Your task to perform on an android device: In Redfin App ,Search the residential apartments in San Antonio.
Image 0: 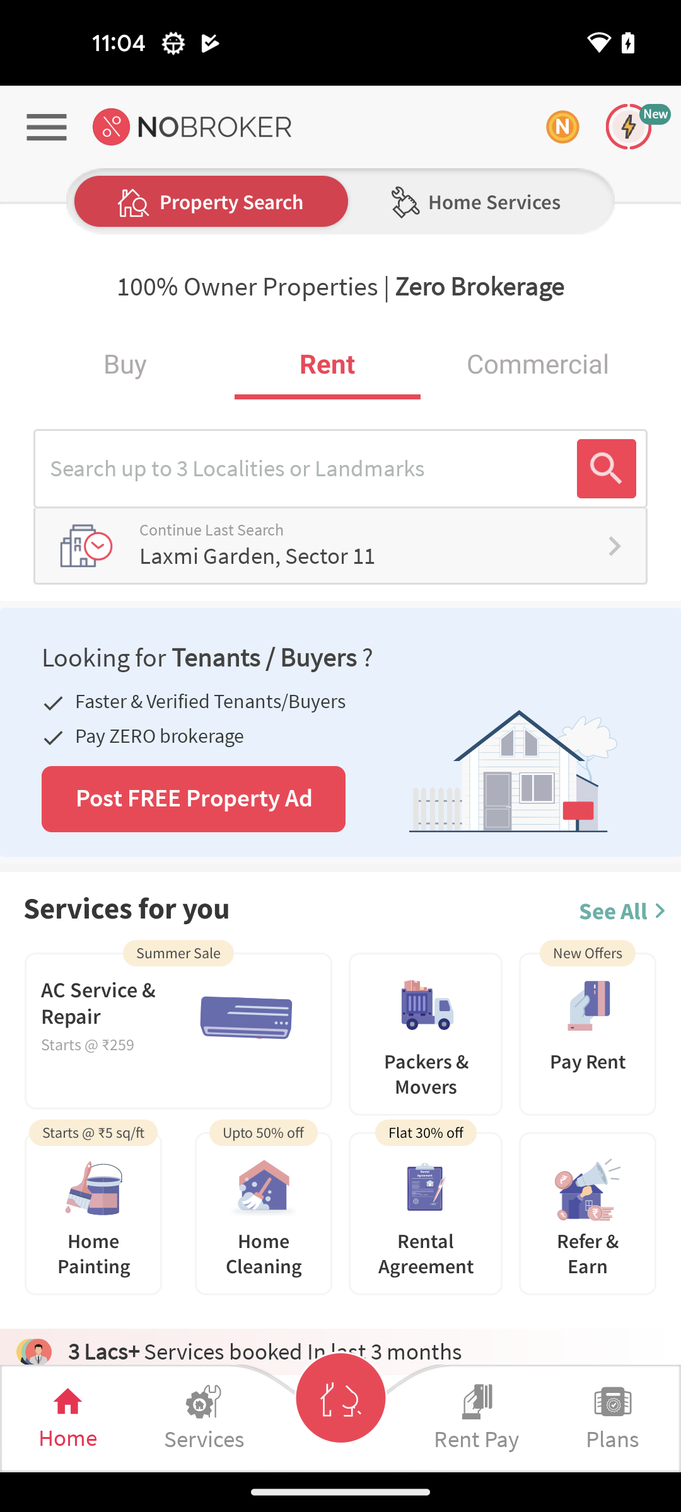
Open the Redfin App
Step 0: open app "Redfin"
Image 1: 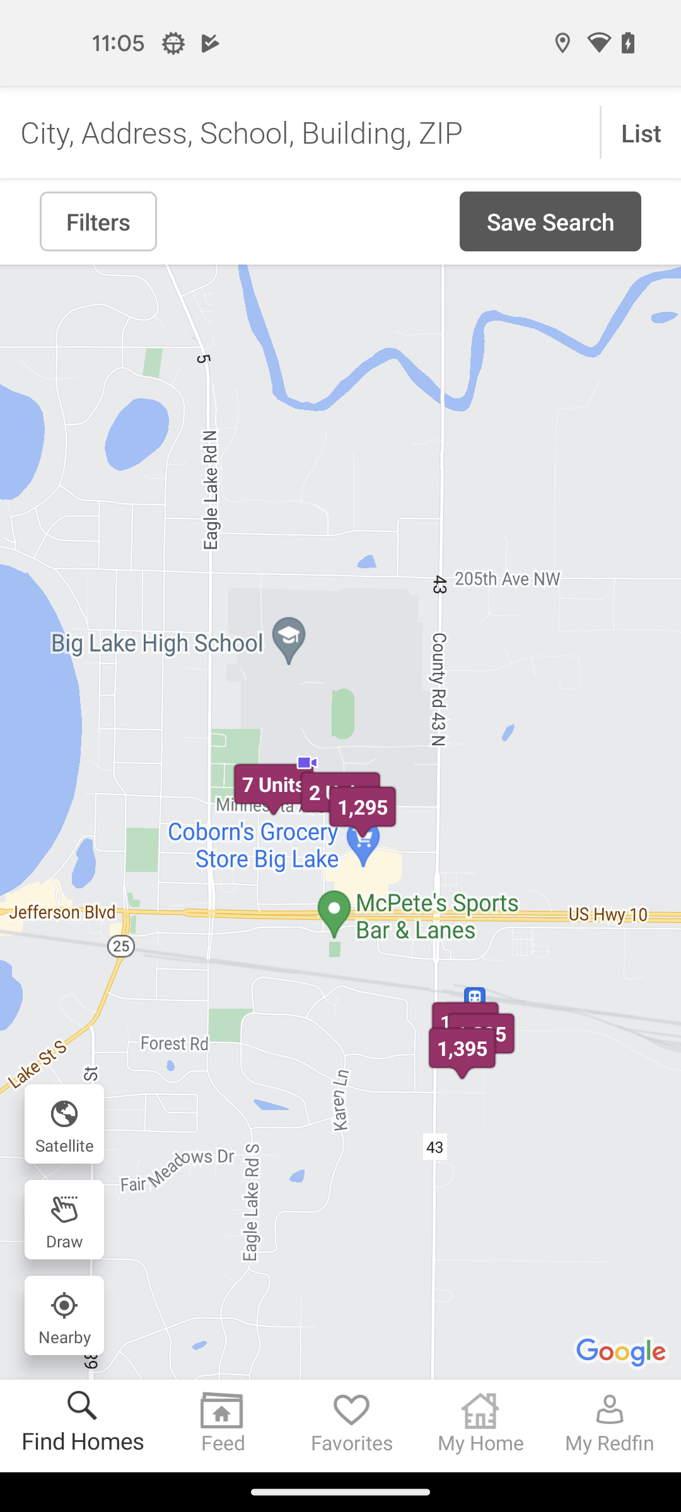
Go to the search bar at the top of the screen
Step 1: click (306, 132)
Image 3: 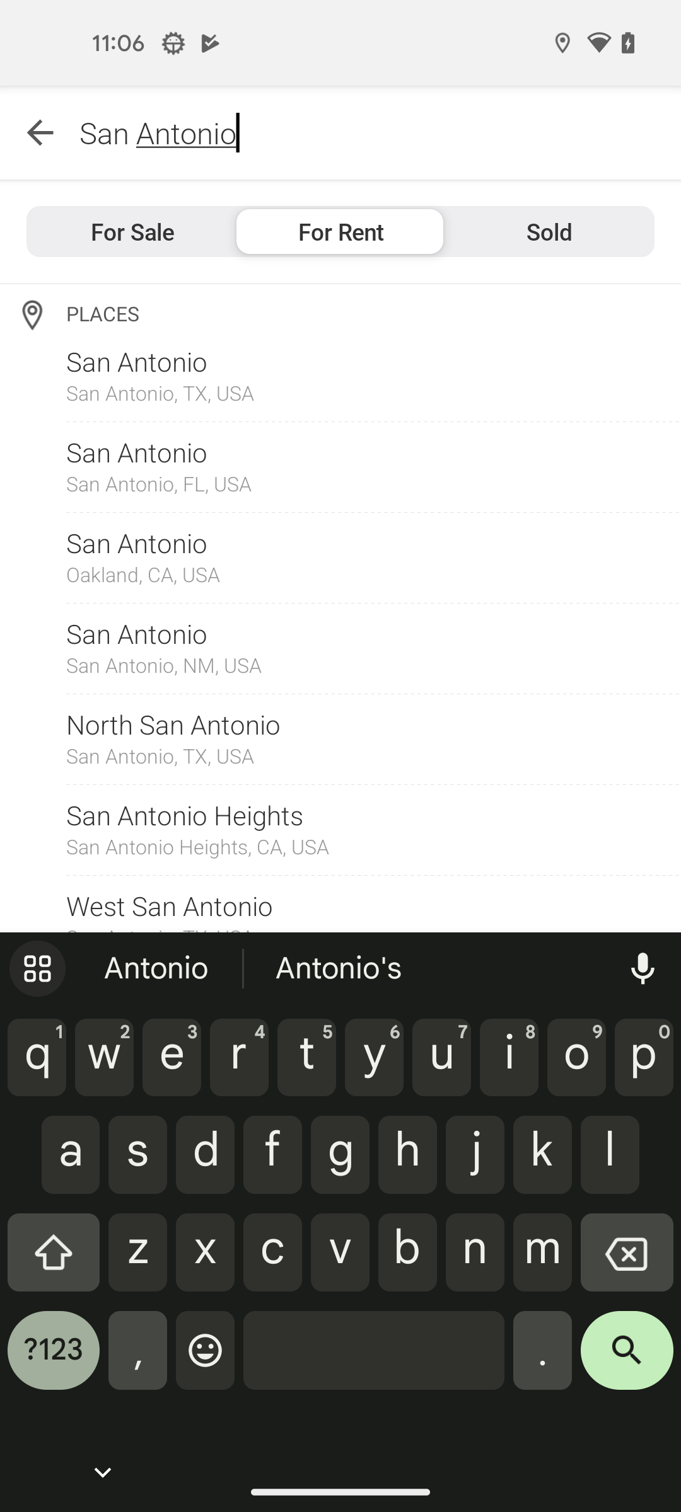
Click on the search icon at the bottom right corner
Step 3: click (627, 1360)
Image 4: 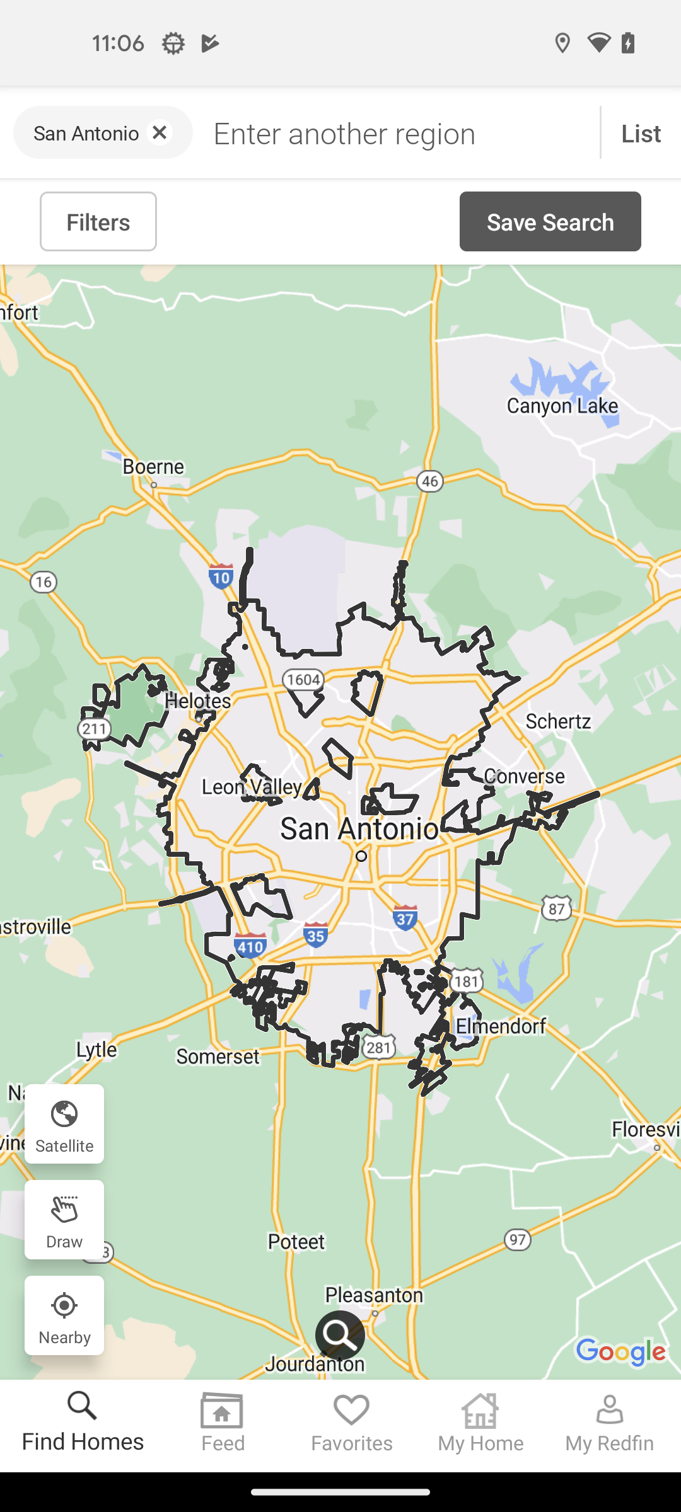
Go to the search bar of the App
Step 4: click (403, 133)
Image 5: 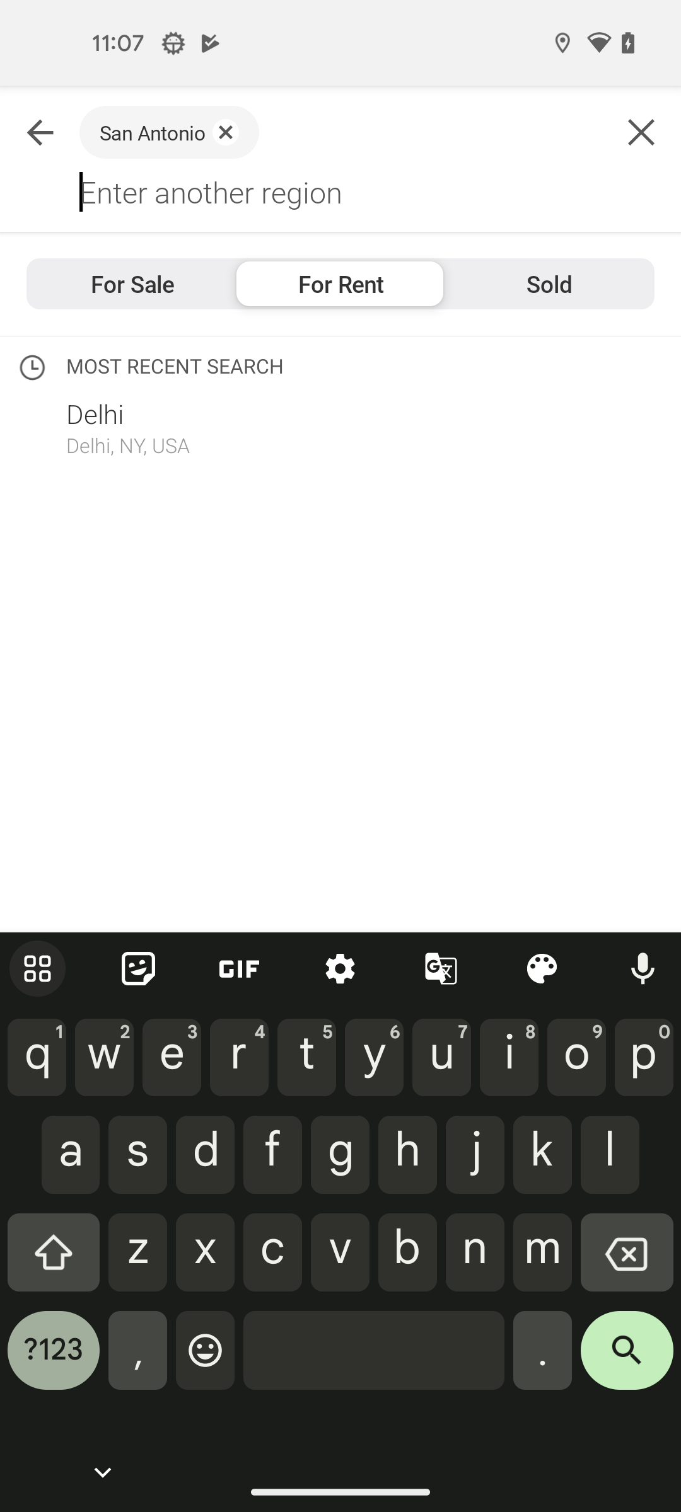
Search for residential Apartment in search bar .
Step 5: type "Residential Apartment"
Image 6: 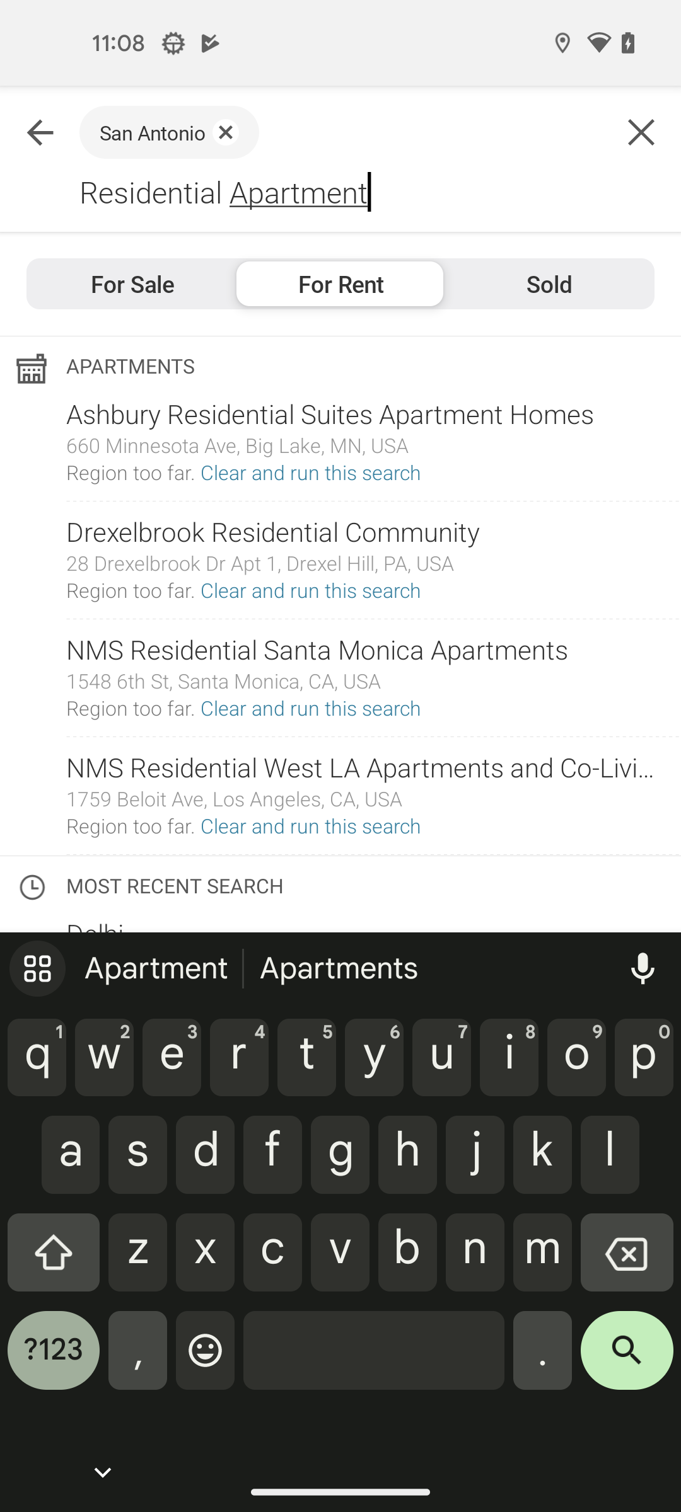
Search for residential Apartment in search bar .
Step 6: type "Residential Apartment"
Image 7: 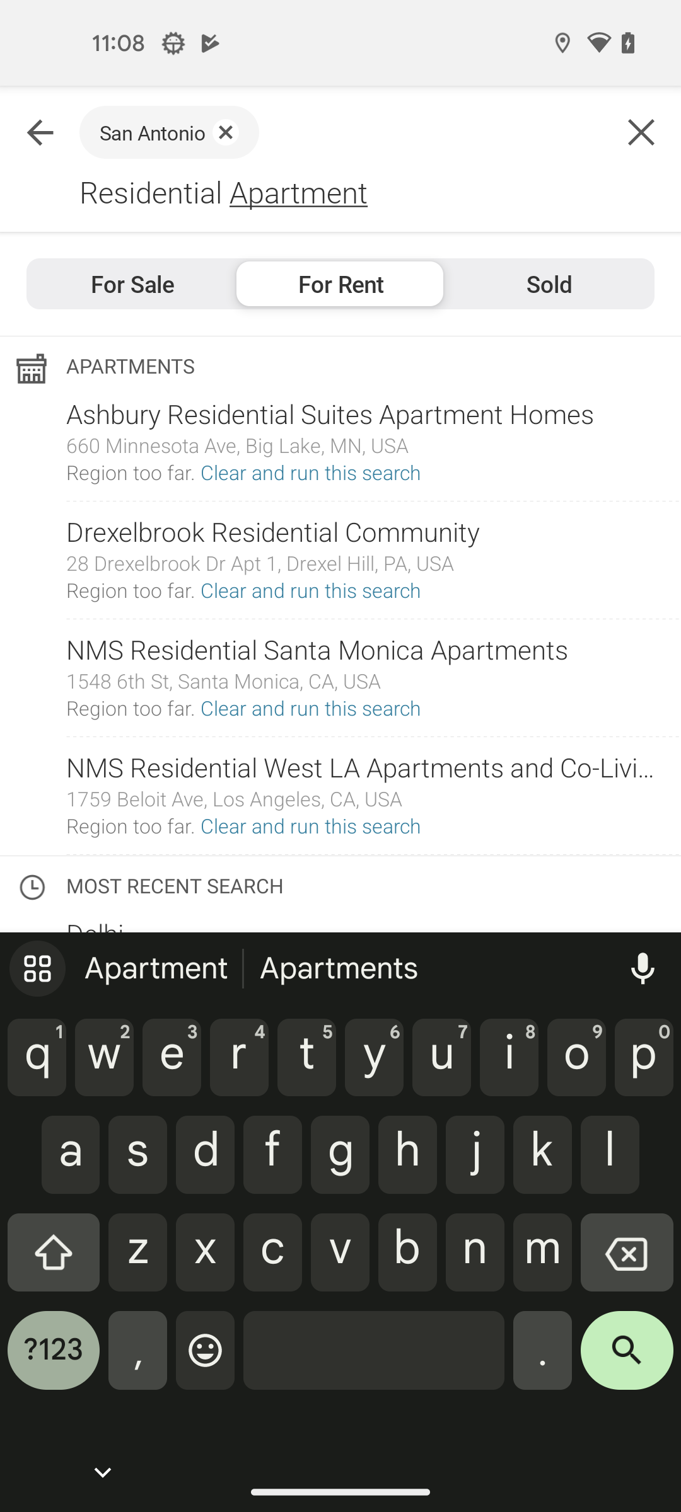
Click on the search icon at the bottom right corner
Step 7: click (627, 1360)
Image 8: 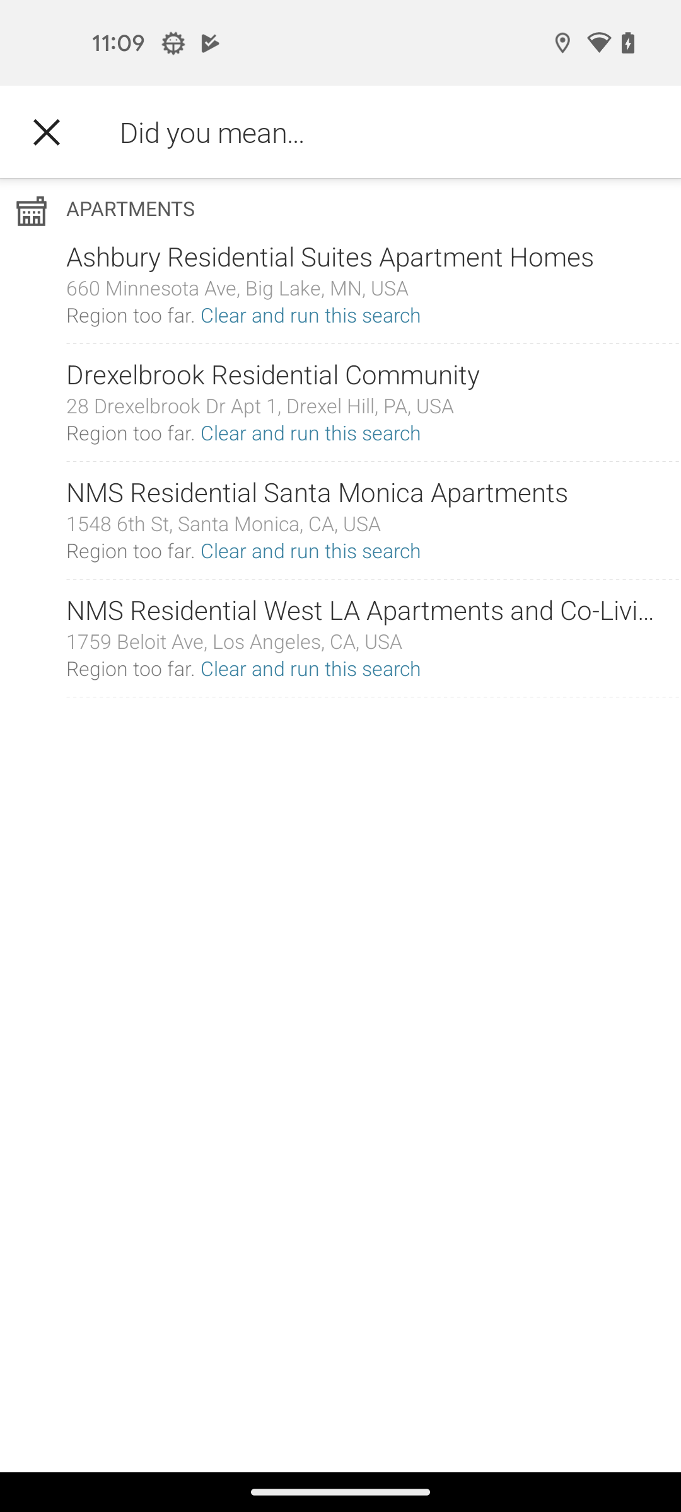
Click on the first searched result 
Step 8: click (330, 250)